Your task to perform on an android device: In the Meditopia app, I should track my progress if I want to keep myself motivated to meditate.
Image 0: 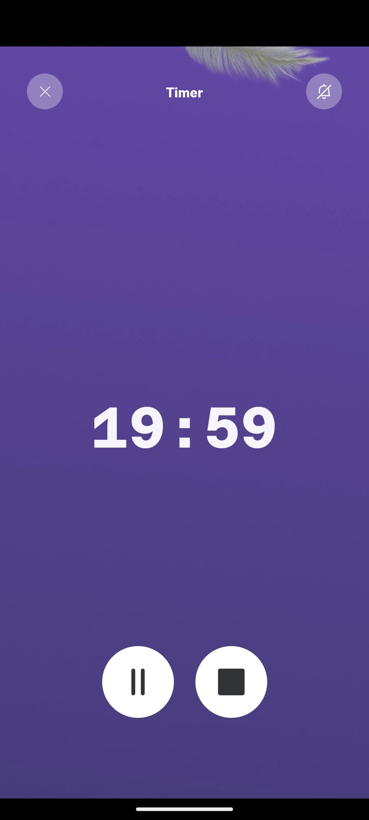
Click on the close icon
Step 0: click (47, 92)
Image 1: 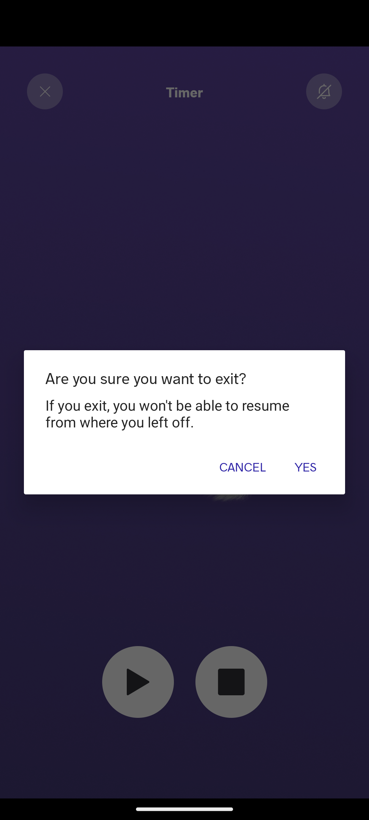
Click on the Yes option
Step 1: click (305, 466)
Image 2: 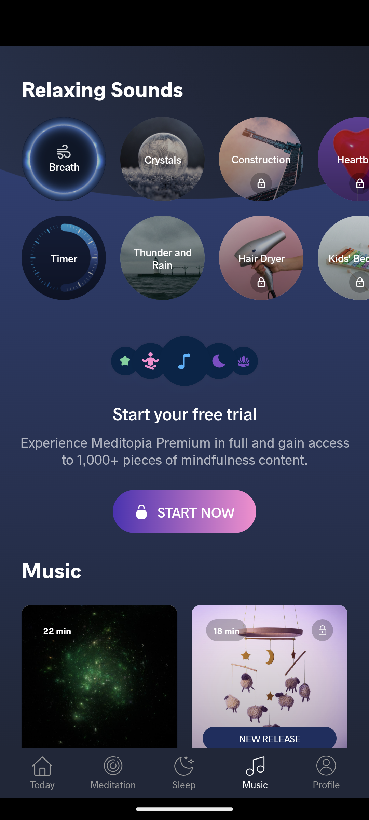
Go to the Profile tab
Step 2: click (321, 771)